Your task to perform on an android device: Go to Google Translet app & hear the pronunciation of the word
Image 0: 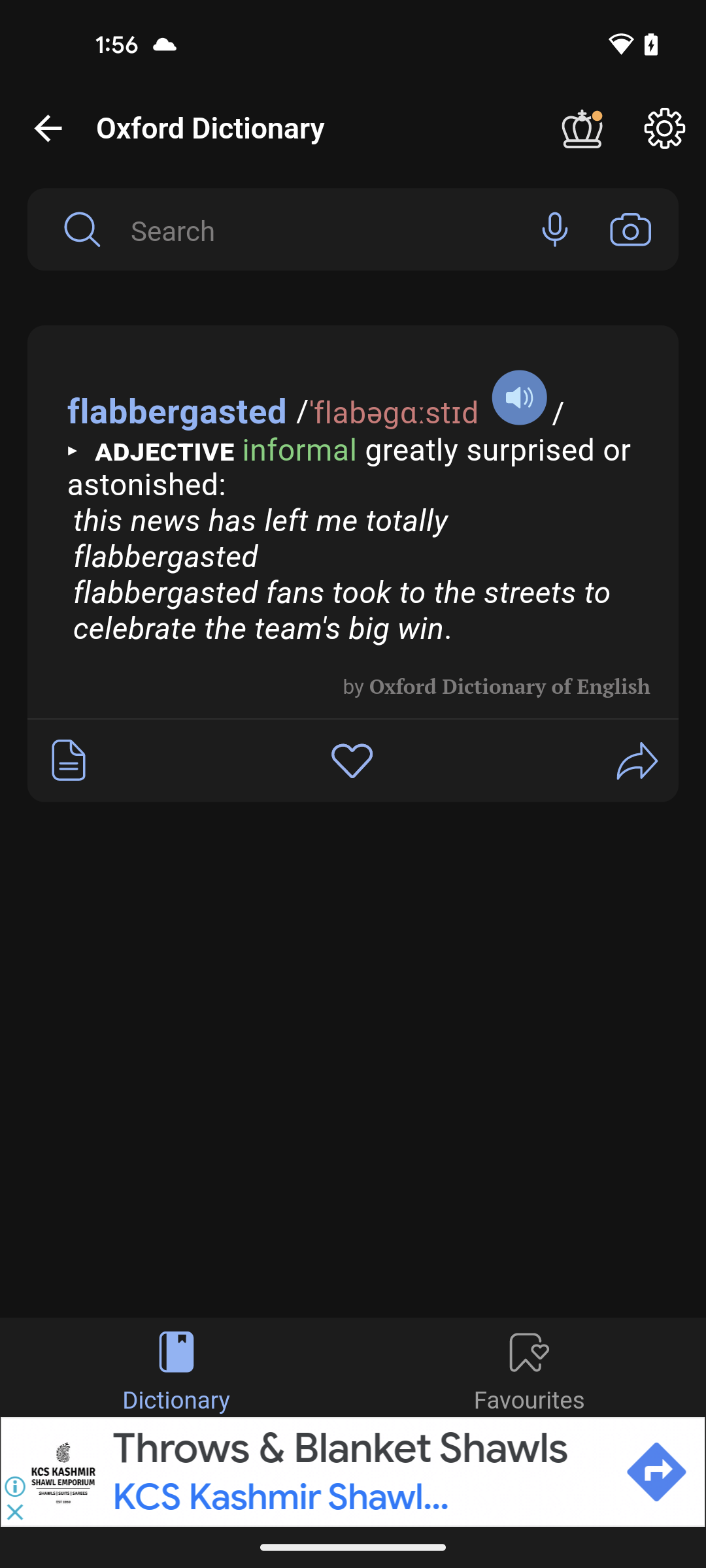
open the Google Translate app
Step 0: open app "Translate"
Image 1: 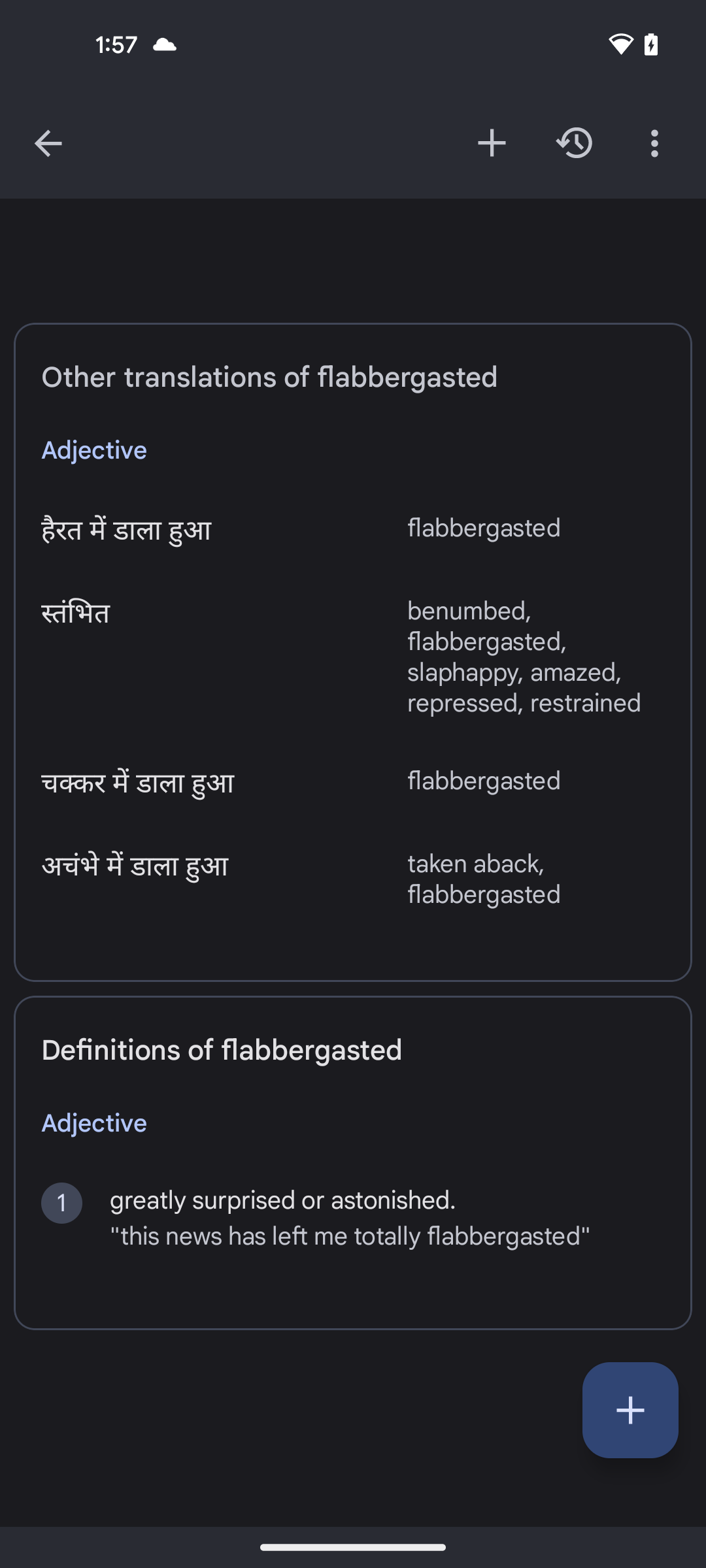
scroll up to view sound option
Step 1: scroll up
Image 2: 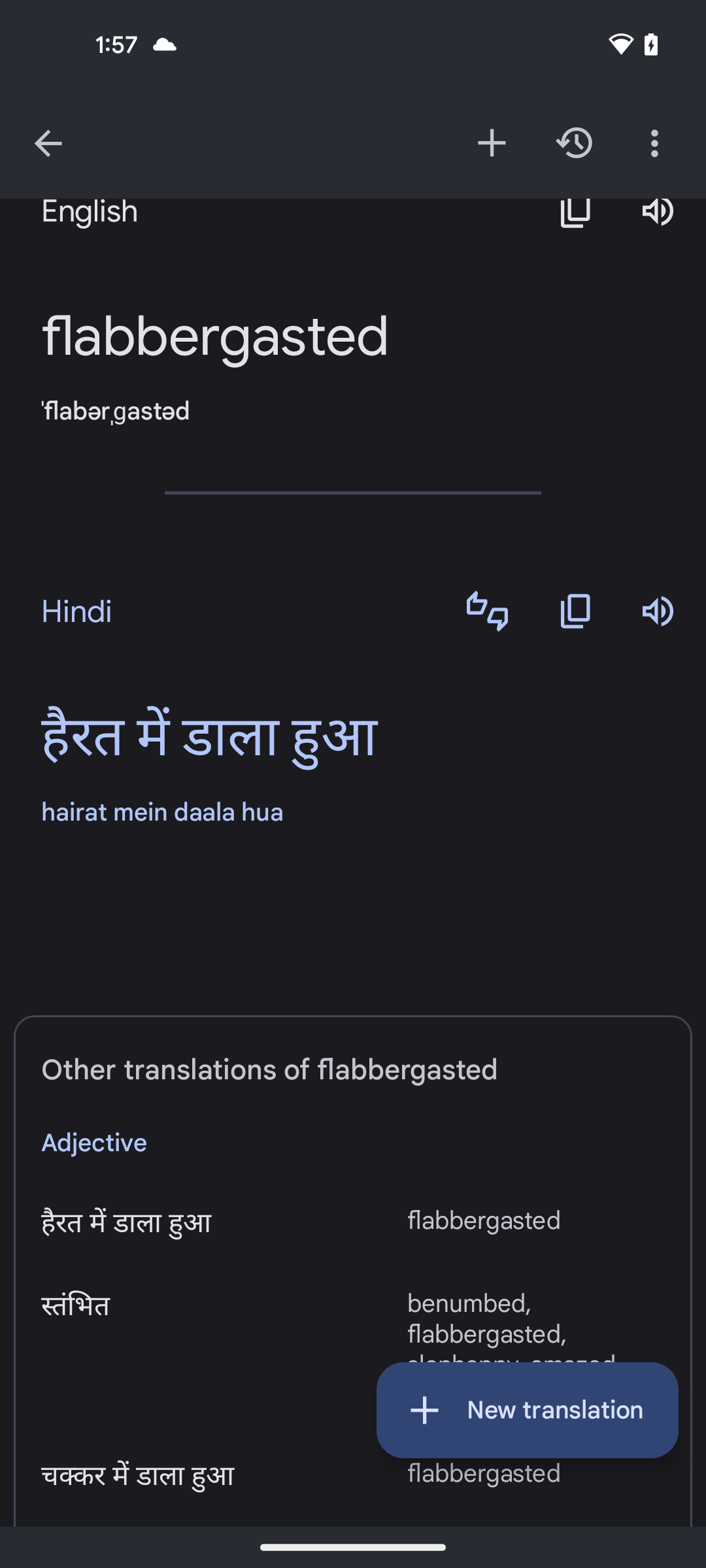
click on the sound icon in front of the word
Step 2: click (658, 225)